Your task to perform on an android device: I am trying to buy a Philips toaster, but I am getting a payment issue while placing the order, so I want to report this issue.
Image 1: 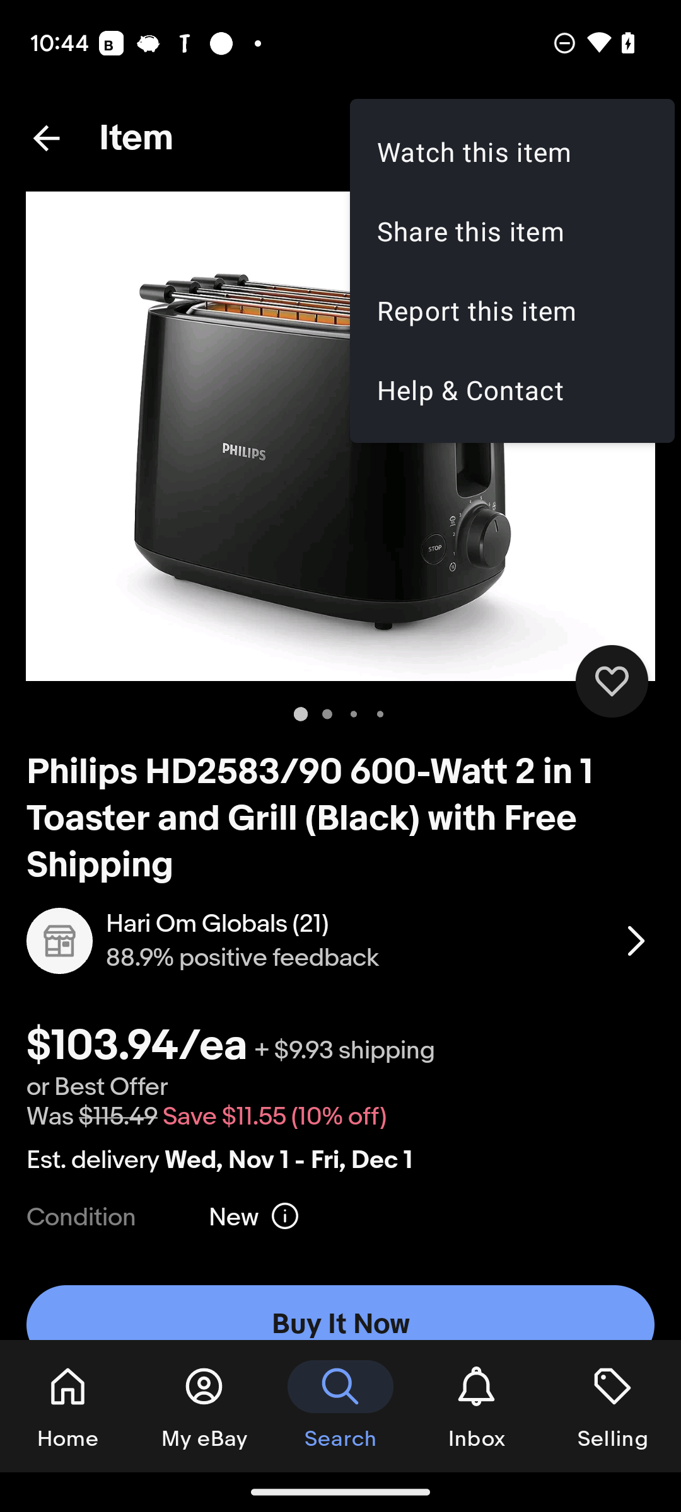
Click on the report this item option.
Step 1: click (512, 310)
Image 2: 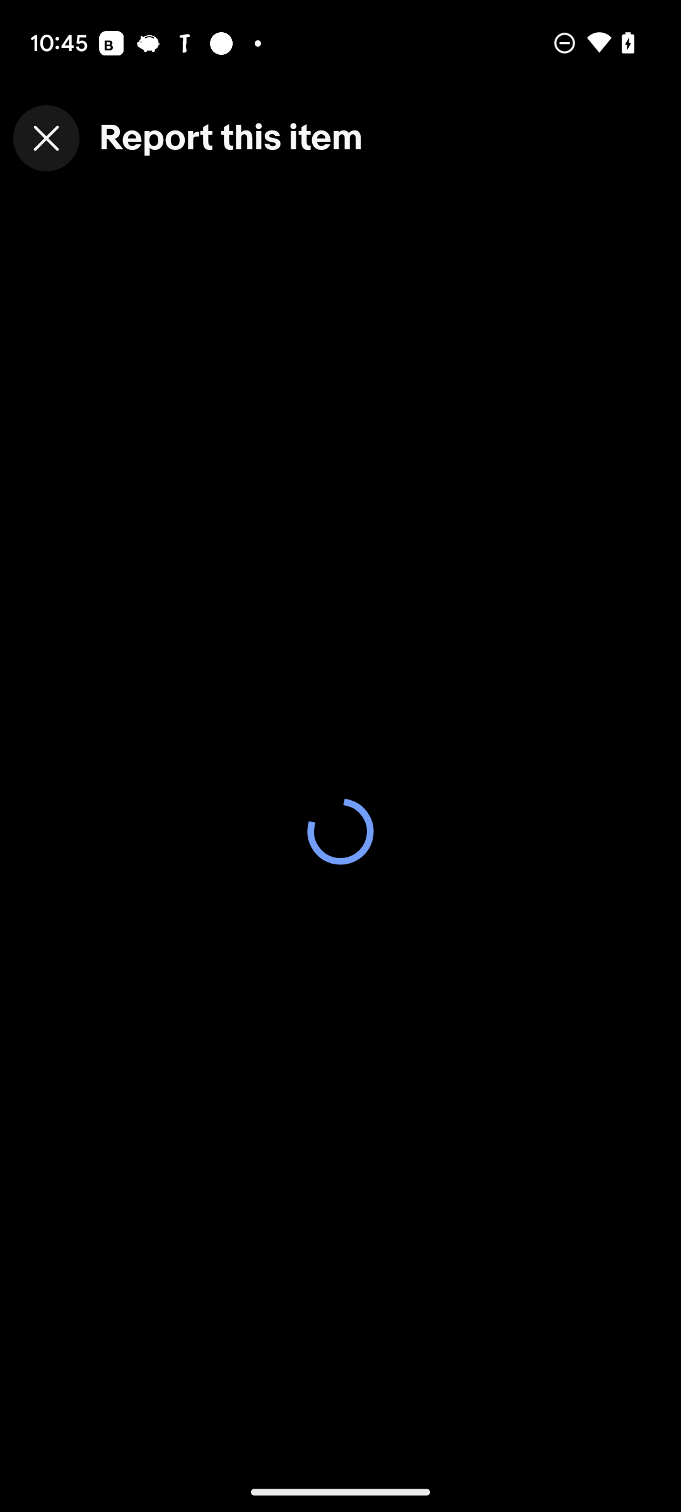
Click on the report this item option.
Step 2: wait
Image 3: 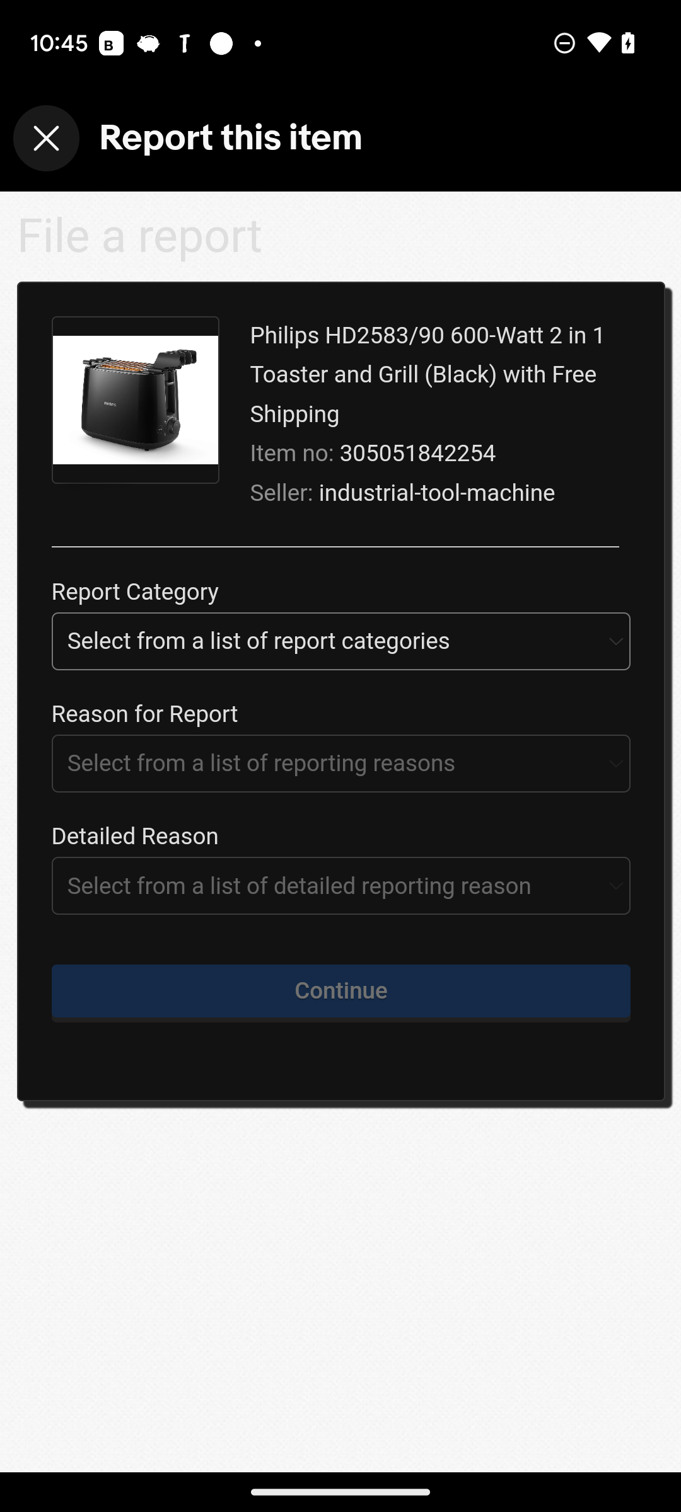
Click on the select from a list of report categories
Step 3: click (340, 641)
Image 4: 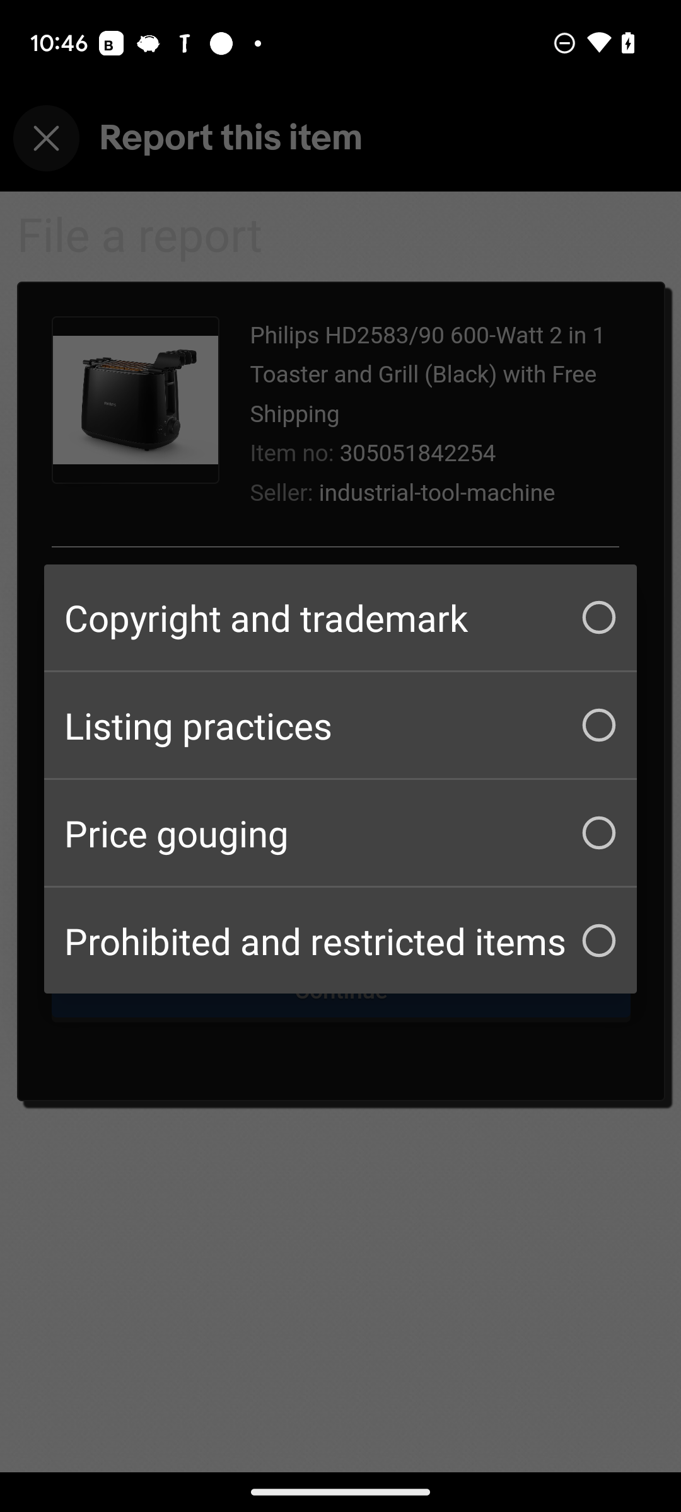
Click on the listing practices radio button.
Step 4: click (340, 725)
Image 5: 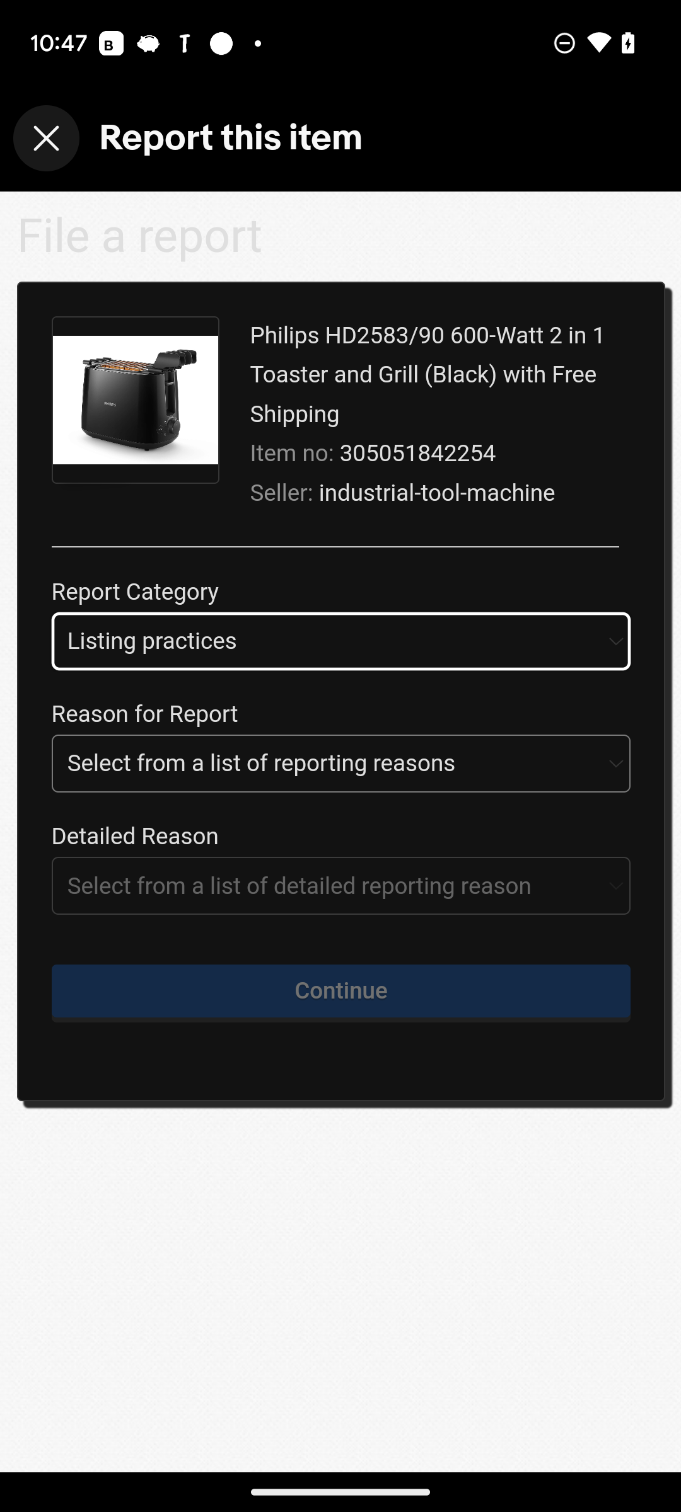
Click on the select from a list of reporting reasons
Step 5: click (340, 764)
Image 6: 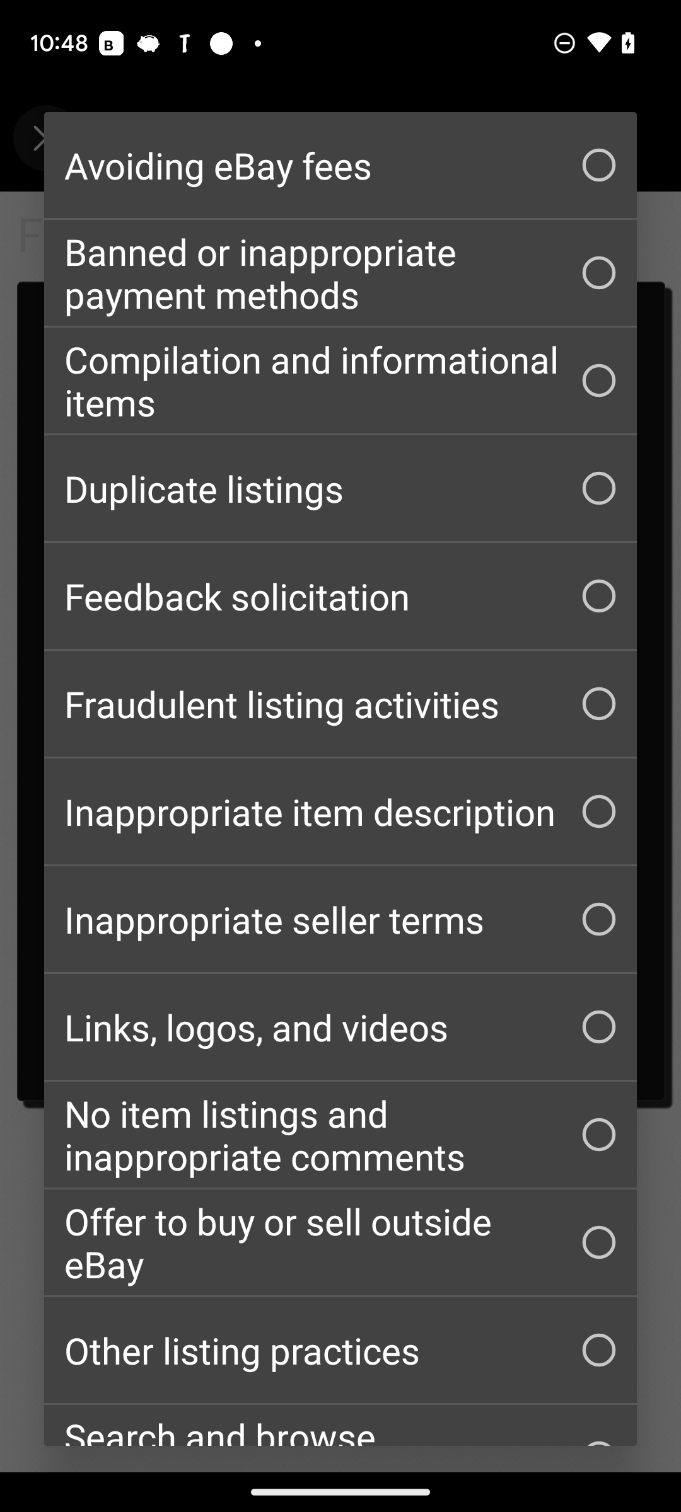
Click on the banned or inappropriate payment methods radio button
Step 6: click (340, 272)
Image 7: 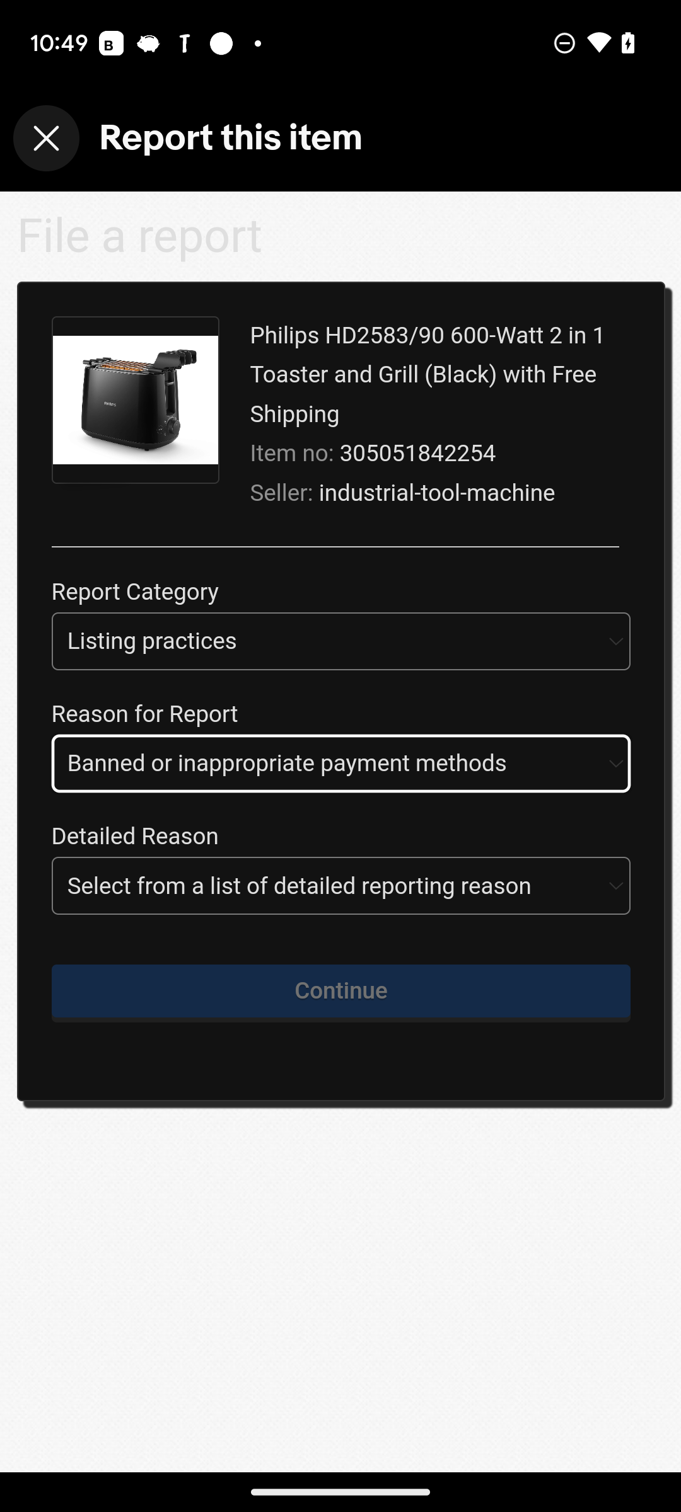
Click on the select from a list of detailed reporting reason
Step 7: click (340, 886)
Image 8: 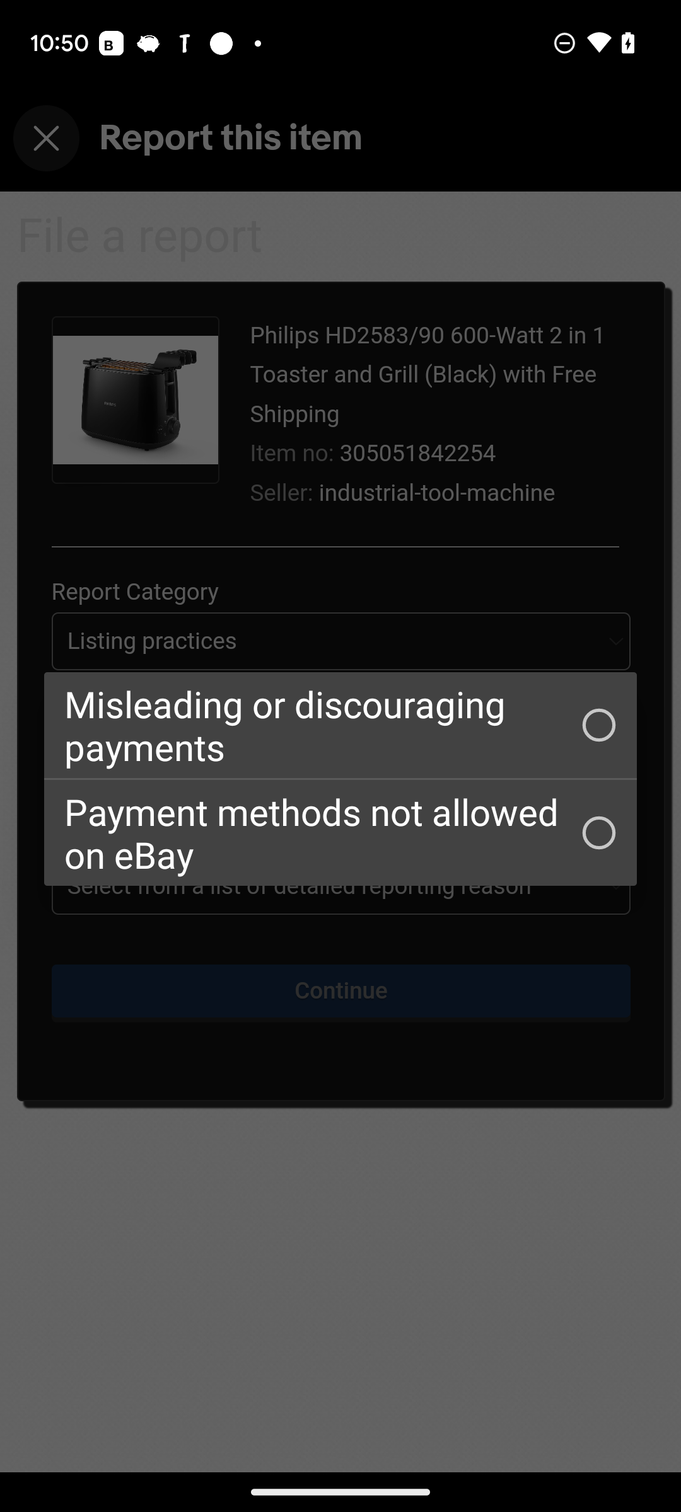
Click on the payment methods not allowed on eBay 
Step 8: click (340, 832)
Image 9: 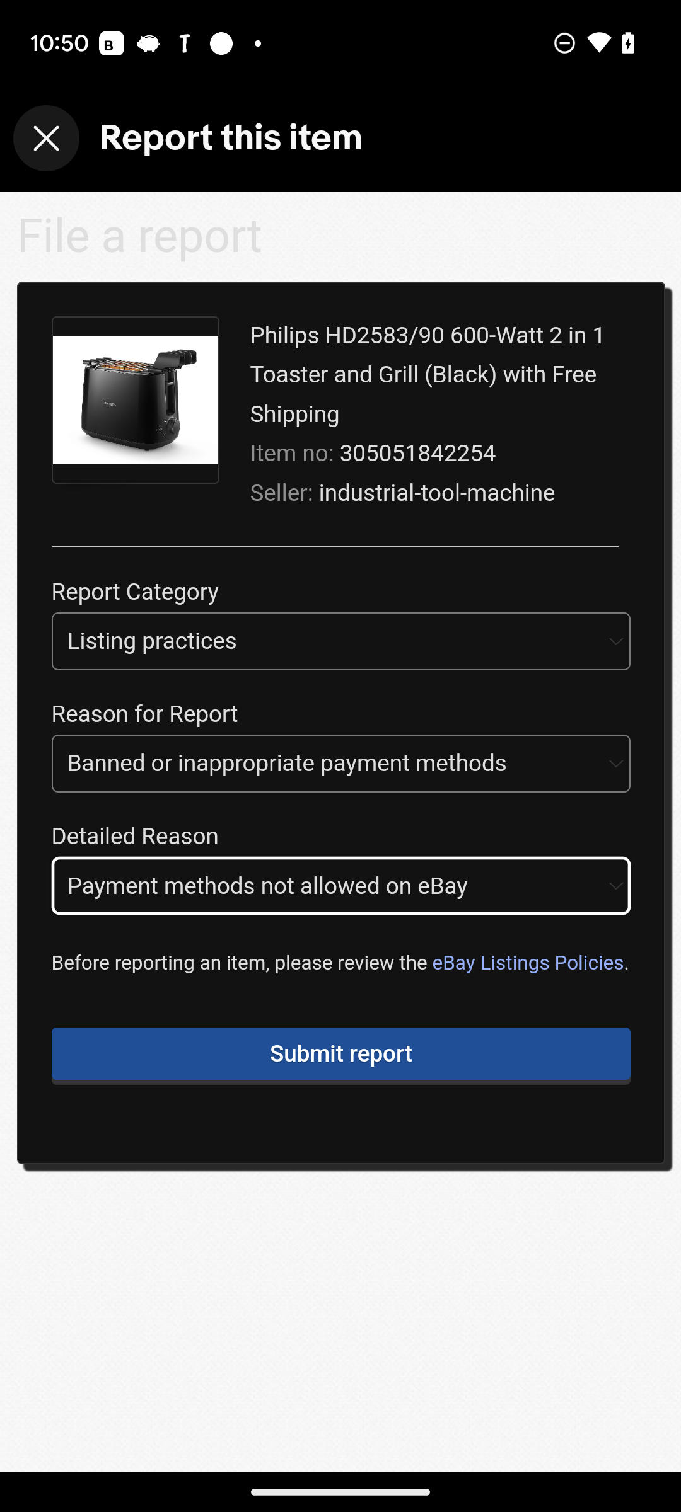
Click on the submit report button
Step 9: click (340, 1125)
Image 10: 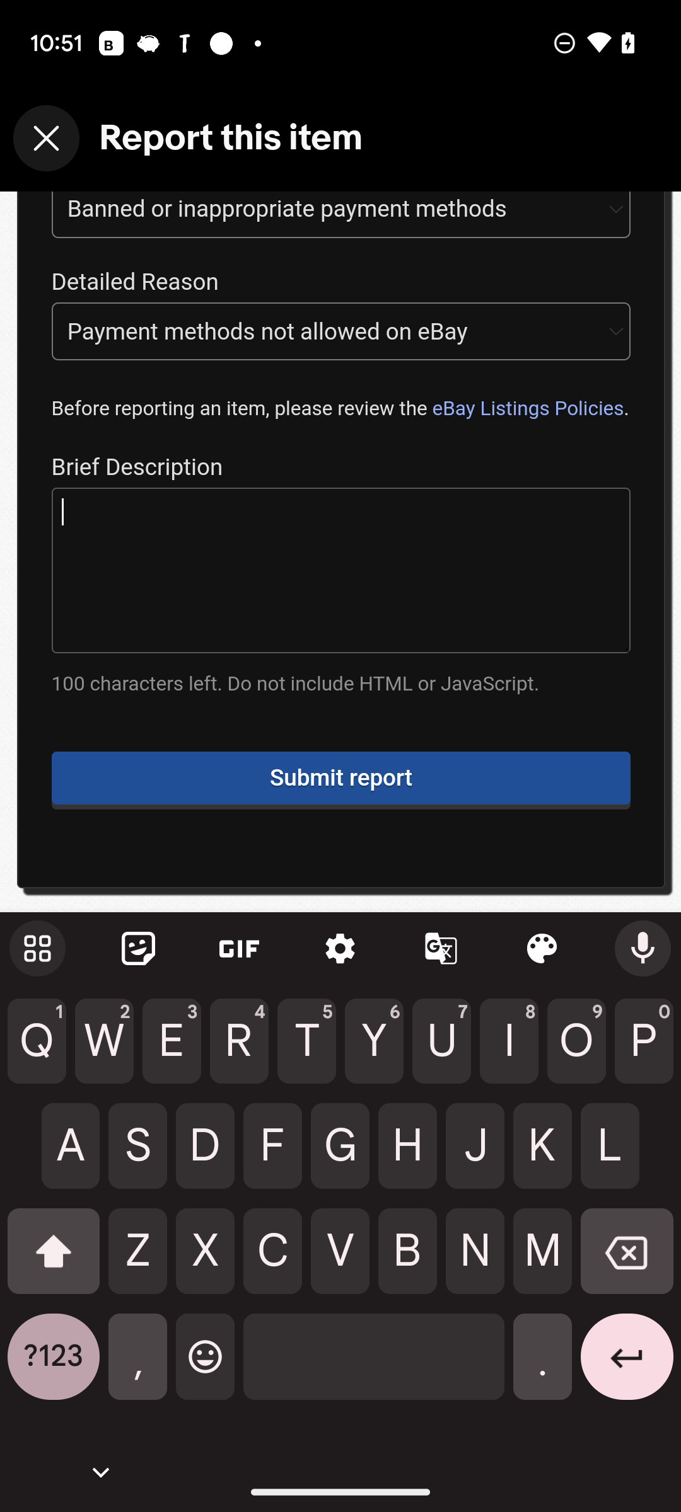
Click on the submit report button
Step 10: click (340, 777)
Image 11: 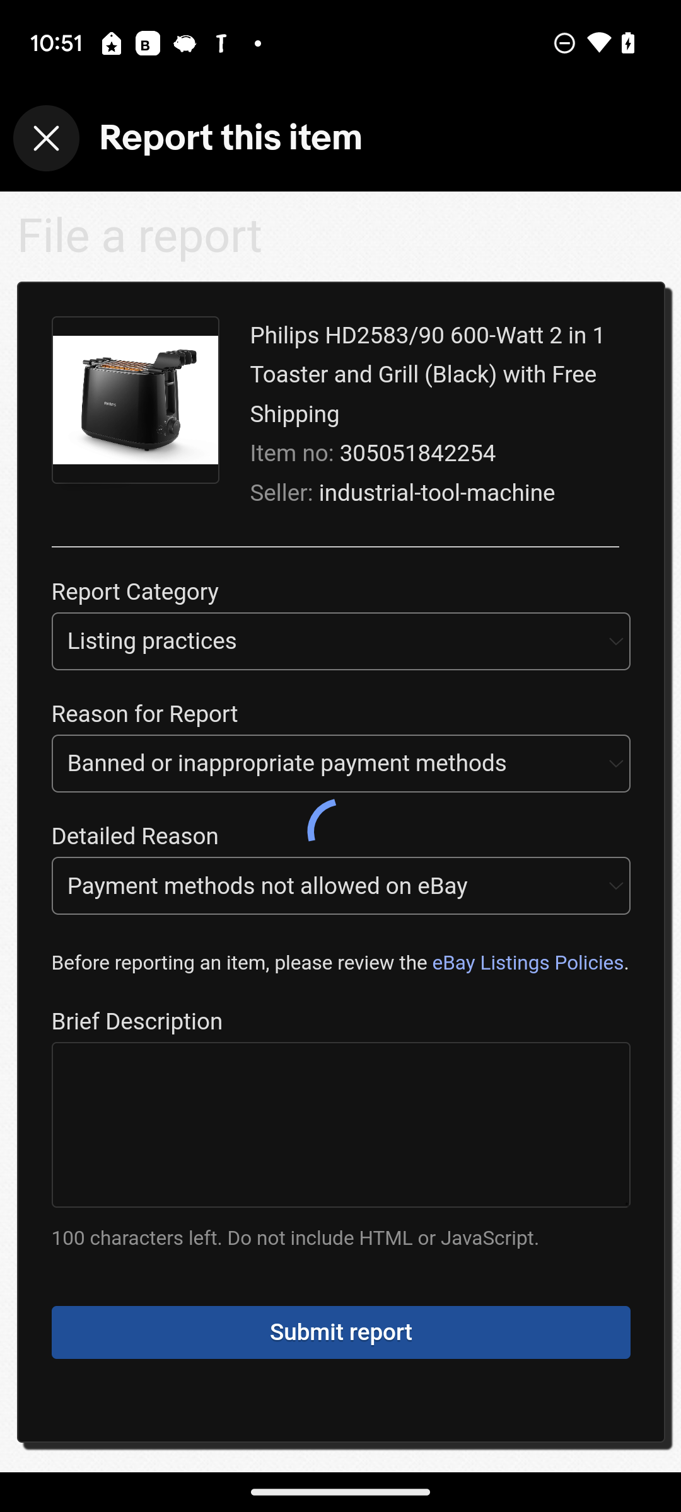
Click on the submit report button
Step 11: wait